Your task to perform on an android device: Use the CityMapper app to view the directions from Viaduto Matheus Torloni circle to the Jabaquara station.
Image 0: 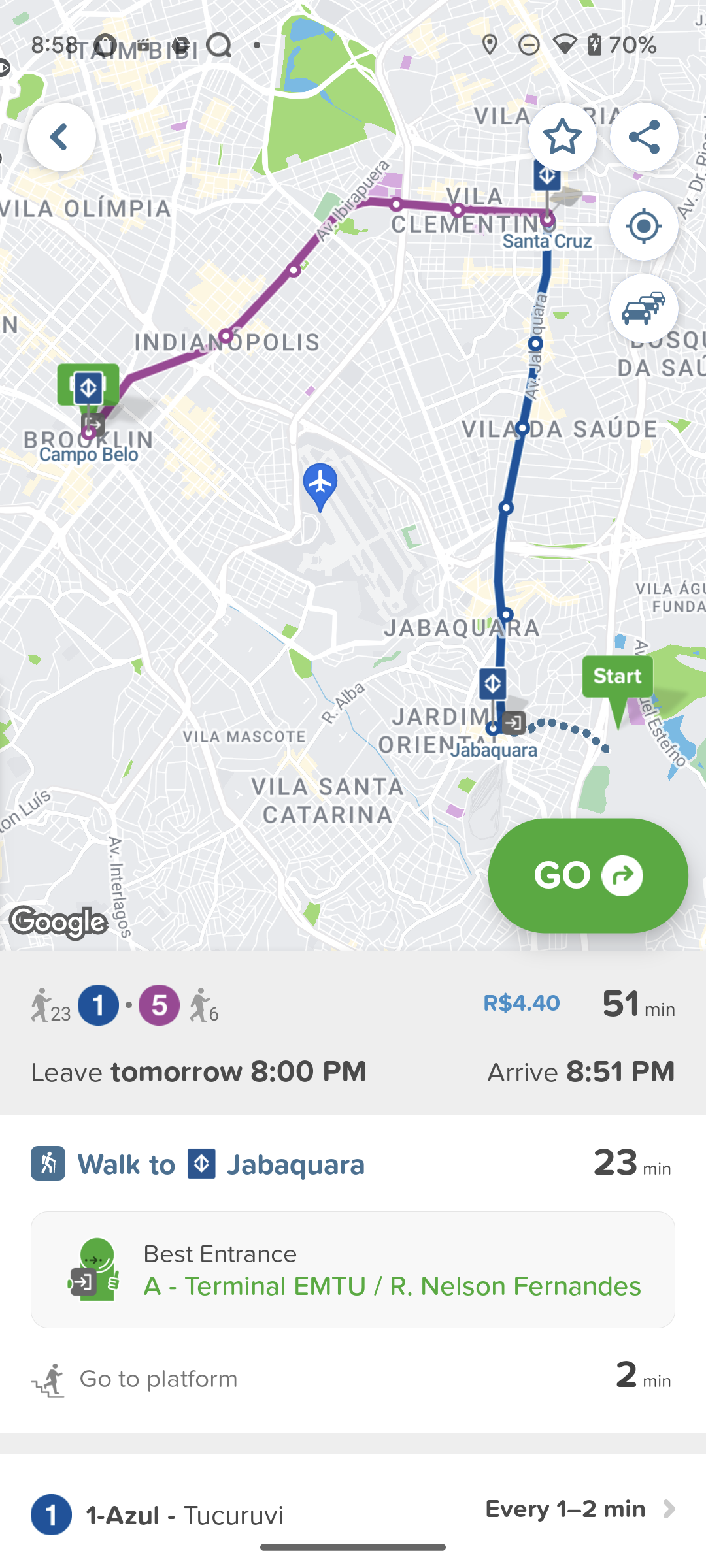
Click on the Walk to Jabaquara to see the direction to station
Step 0: click (321, 1164)